Your task to perform on an android device: Create a playlist called HENRIQUE E JULIANO on the Vimeo app.
Image 0: 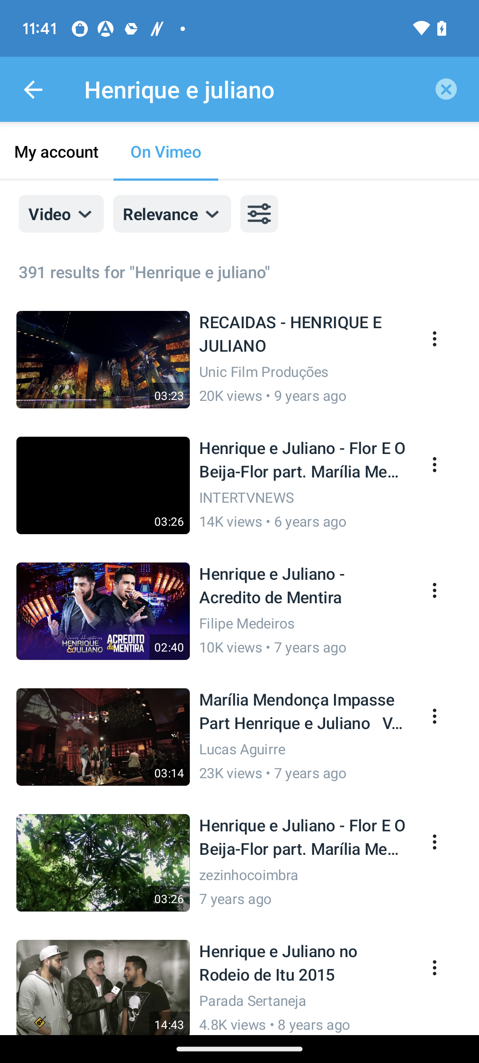
go back to the previous page
Step 0: press back button
Image 1: 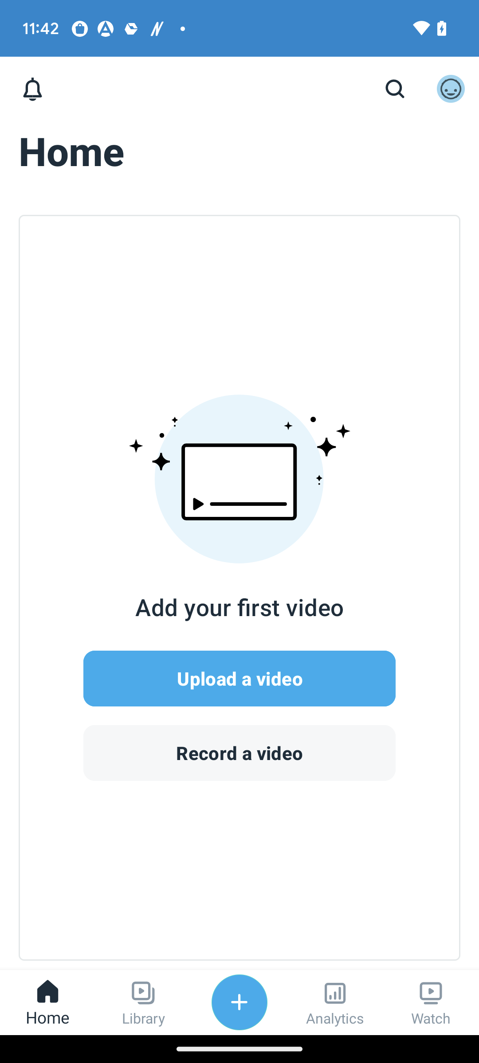
Go to the Library Section at the bottom of the screen
Step 1: click (144, 1002)
Image 2: 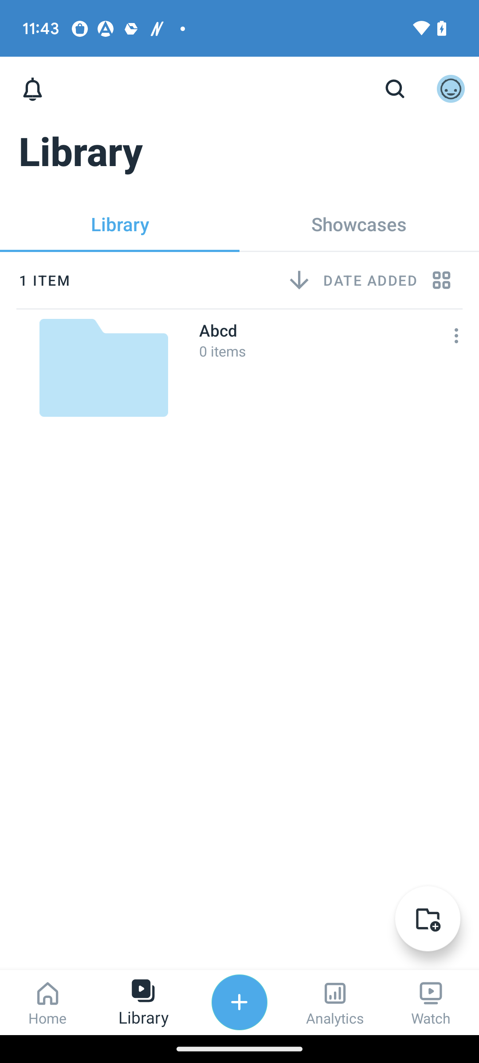
Click on the Add Folder icon at the bottom right corner of the screen
Step 2: click (429, 918)
Image 3: 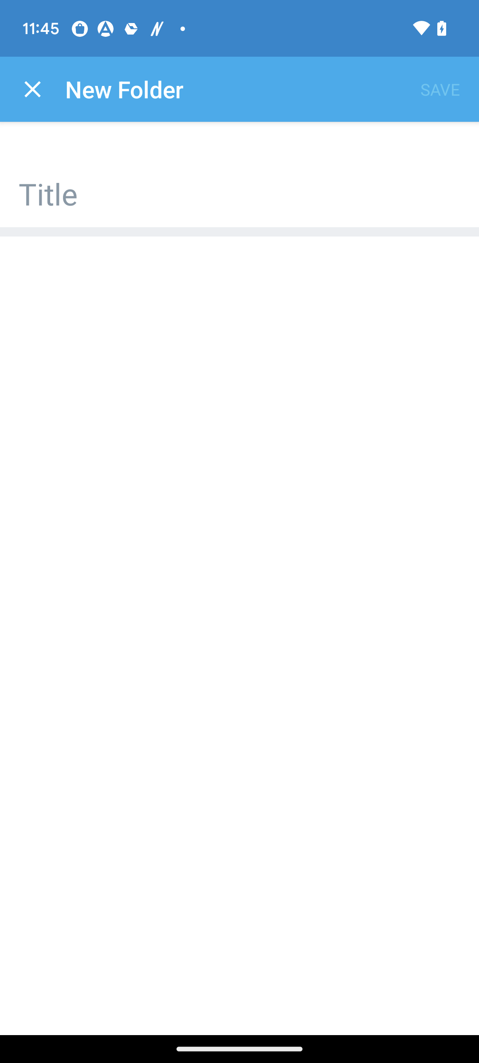
Click on the Add Folder icon at the bottom right corner of the screen
Step 3: wait
Image 4: 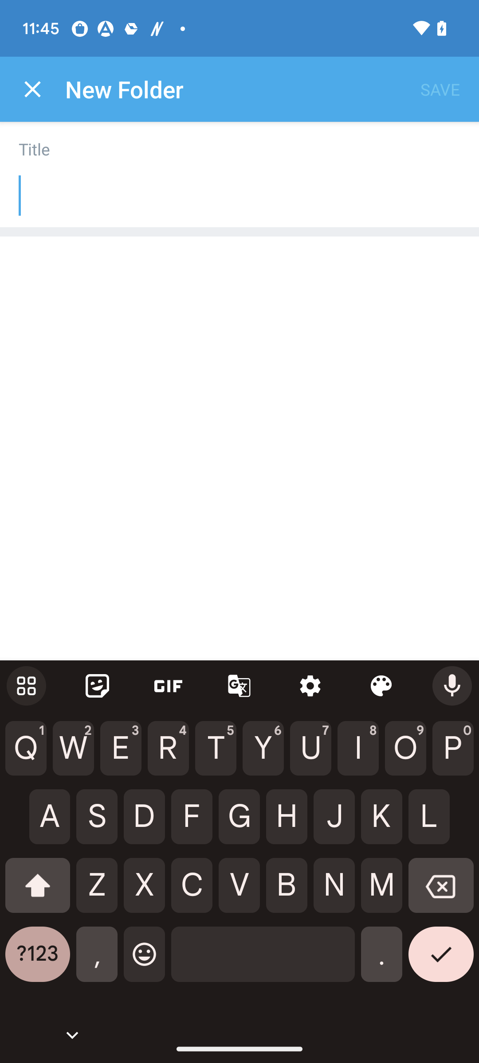
Add the Title as HENRIQUE E JULIANO
Step 4: type "HENRIQUE E JULIANO"
Image 5: 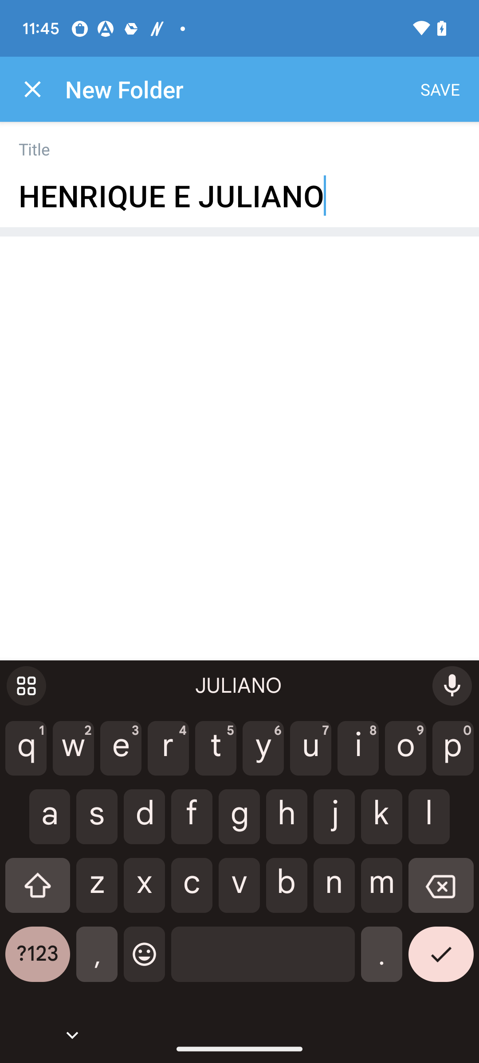
Click on the Tick button at the bottom right corner of the screen
Step 5: click (441, 961)
Image 6: 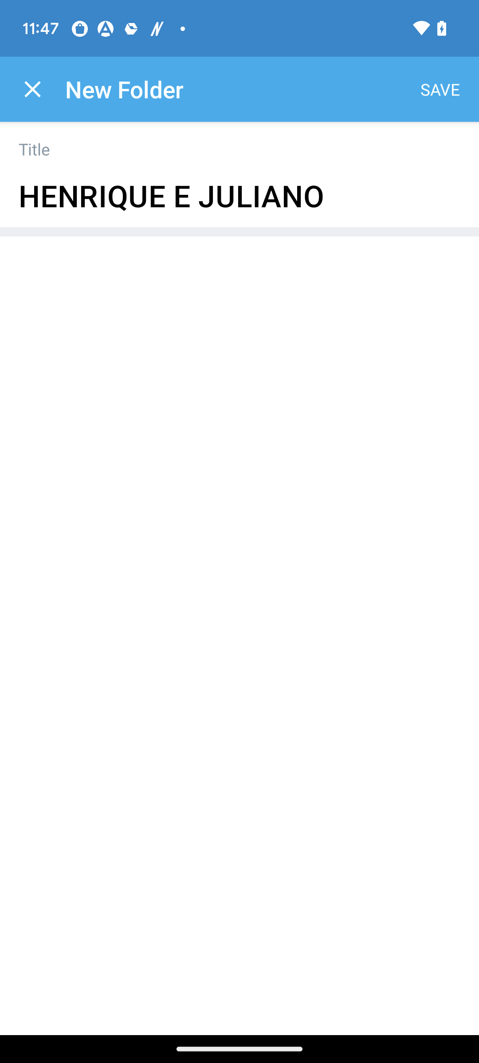
Click on the SAVE option at the top right corner of the screen
Step 6: click (440, 89)